Your task to perform on an android device: Open the Easy note app and Delete the note with the title Crossfit
Image 0: 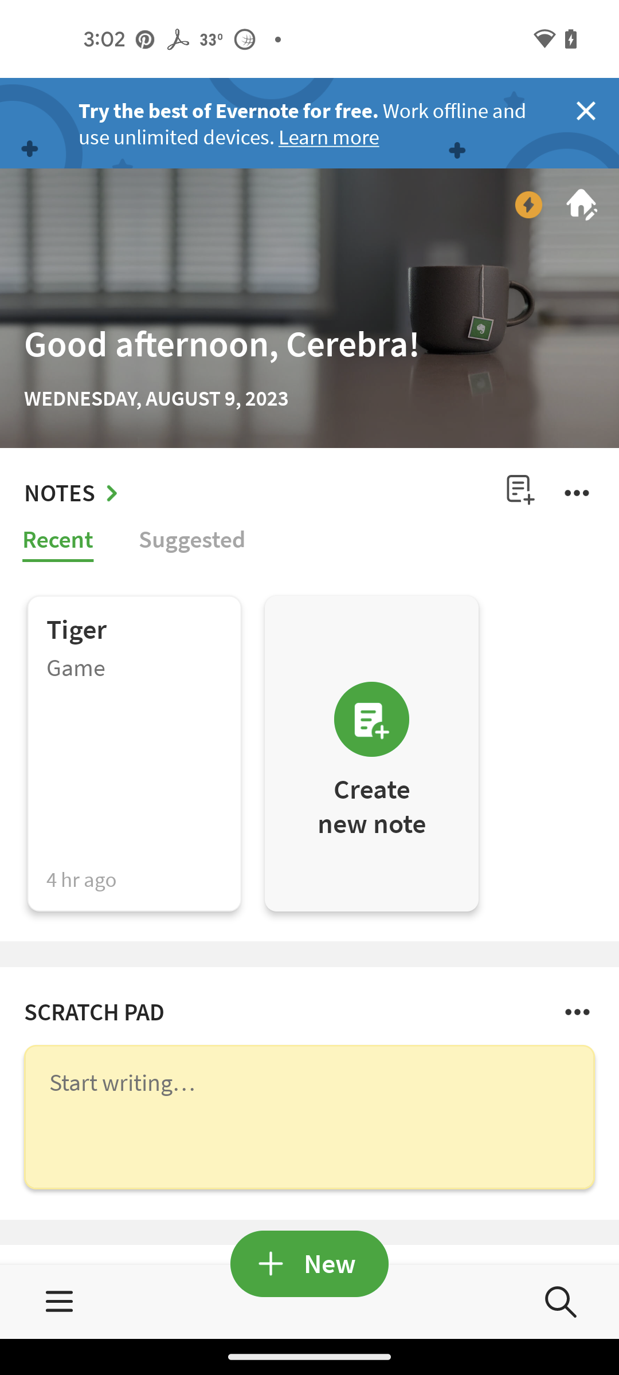
Open the Easy note app 
Step 0: open app "Easy Notes"
Image 1: 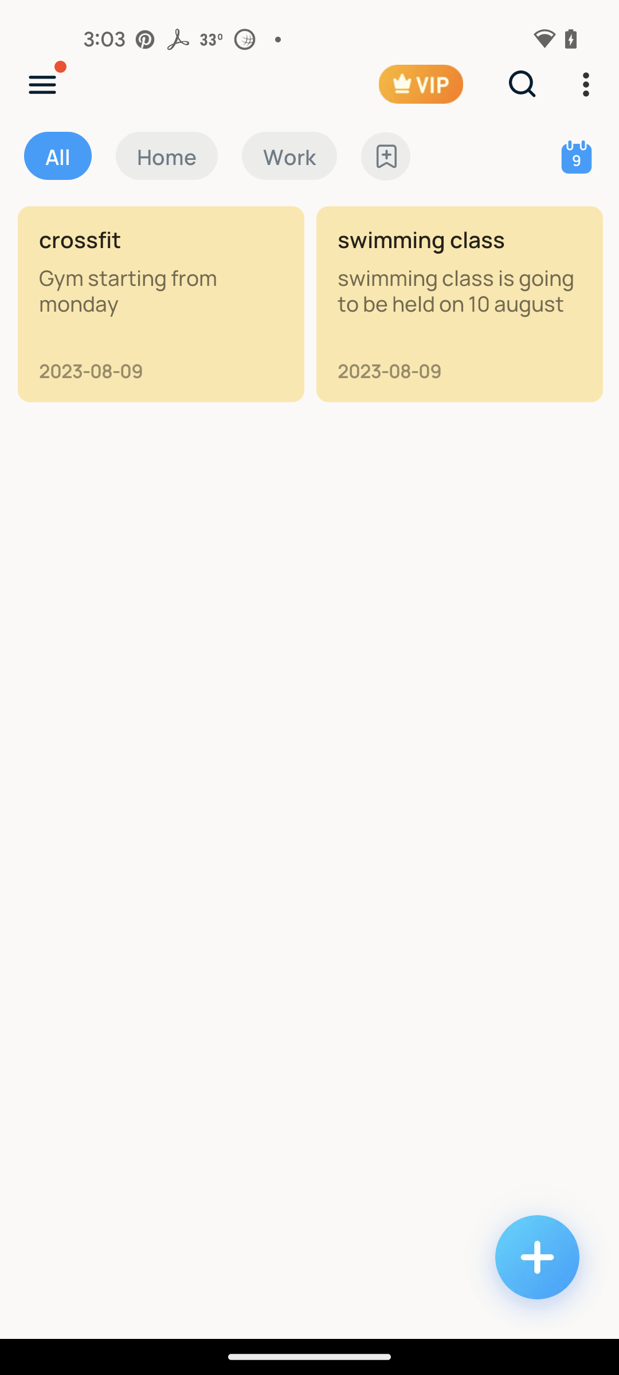
click on the crossfit note
Step 1: click (161, 238)
Image 2: 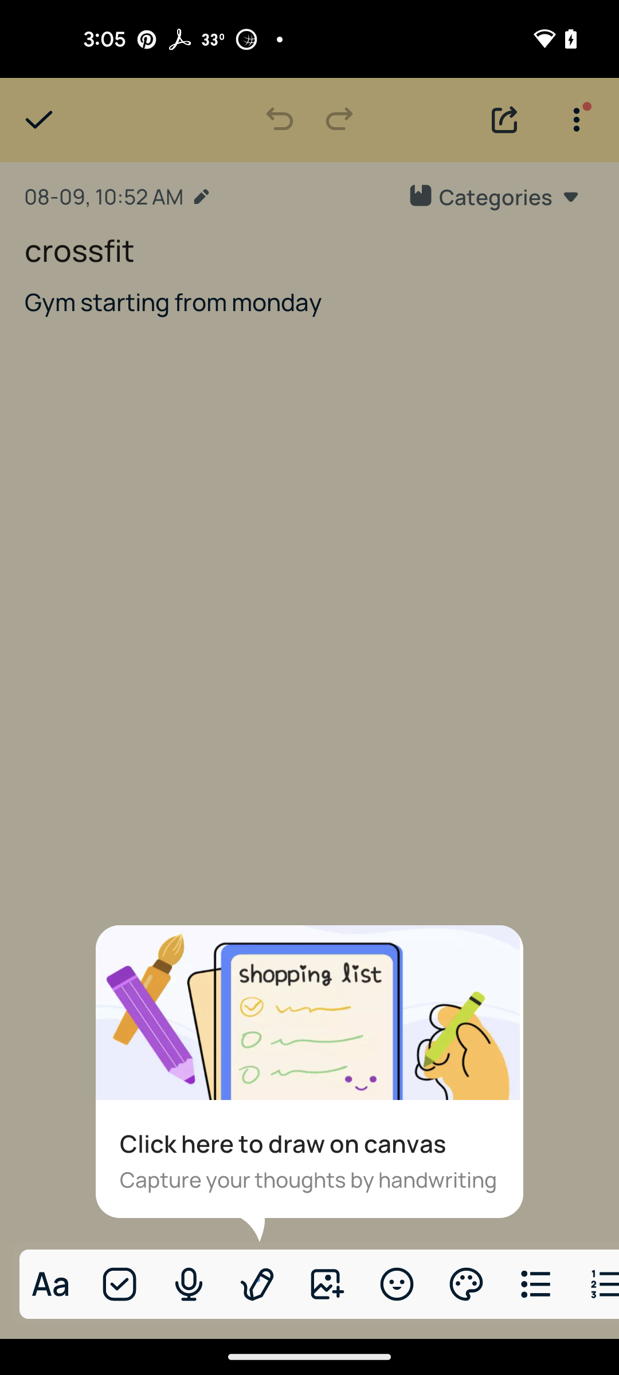
click on the screen
Step 2: click (309, 720)
Image 3: 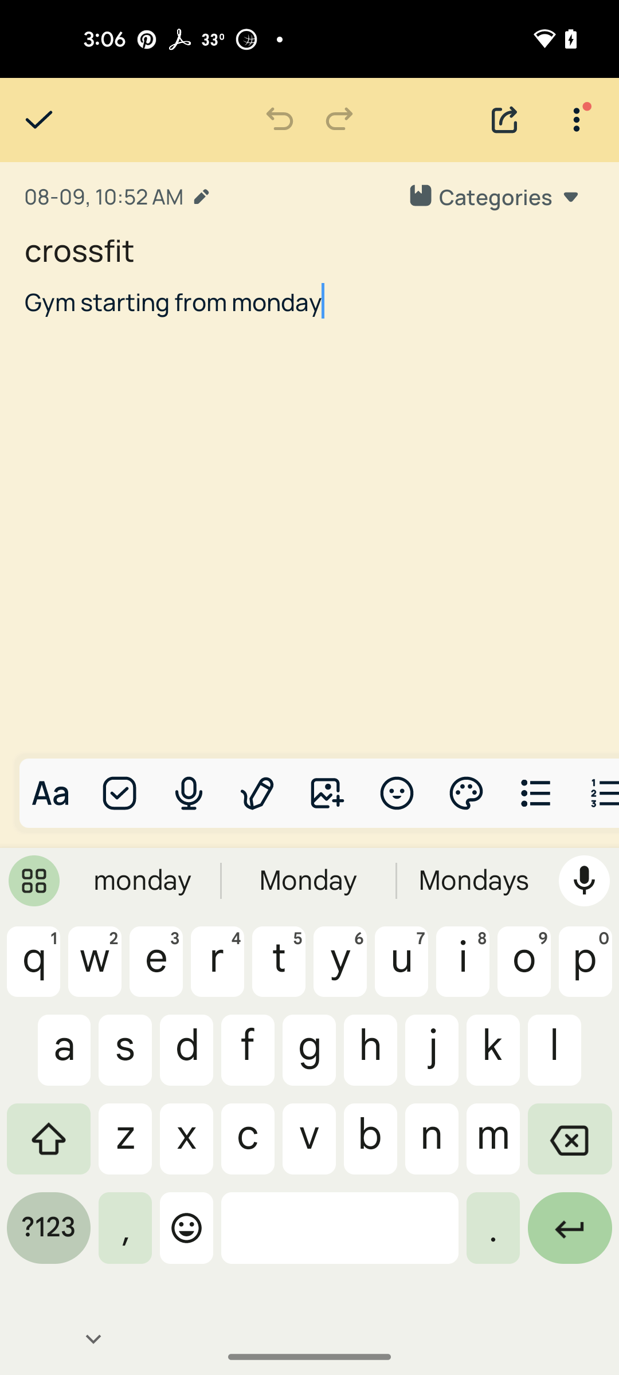
click on 3 dot icon
Step 3: click (576, 119)
Image 4: 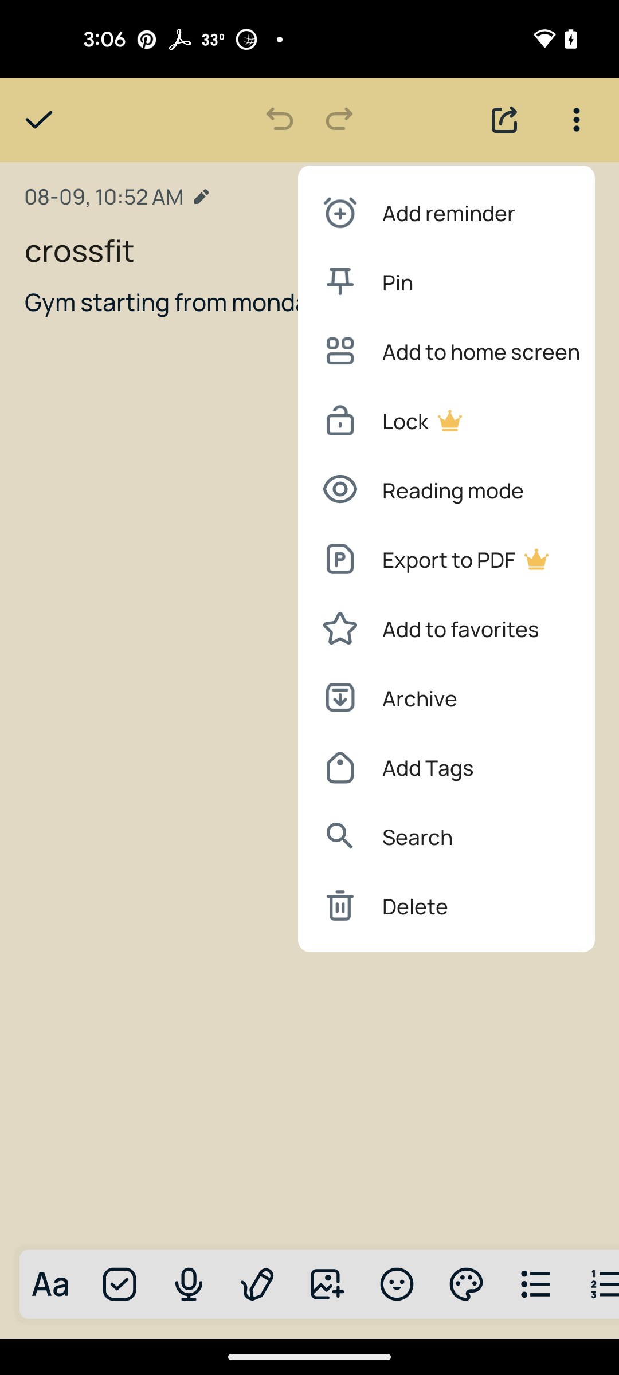
click on delete
Step 4: click (420, 905)
Image 5: 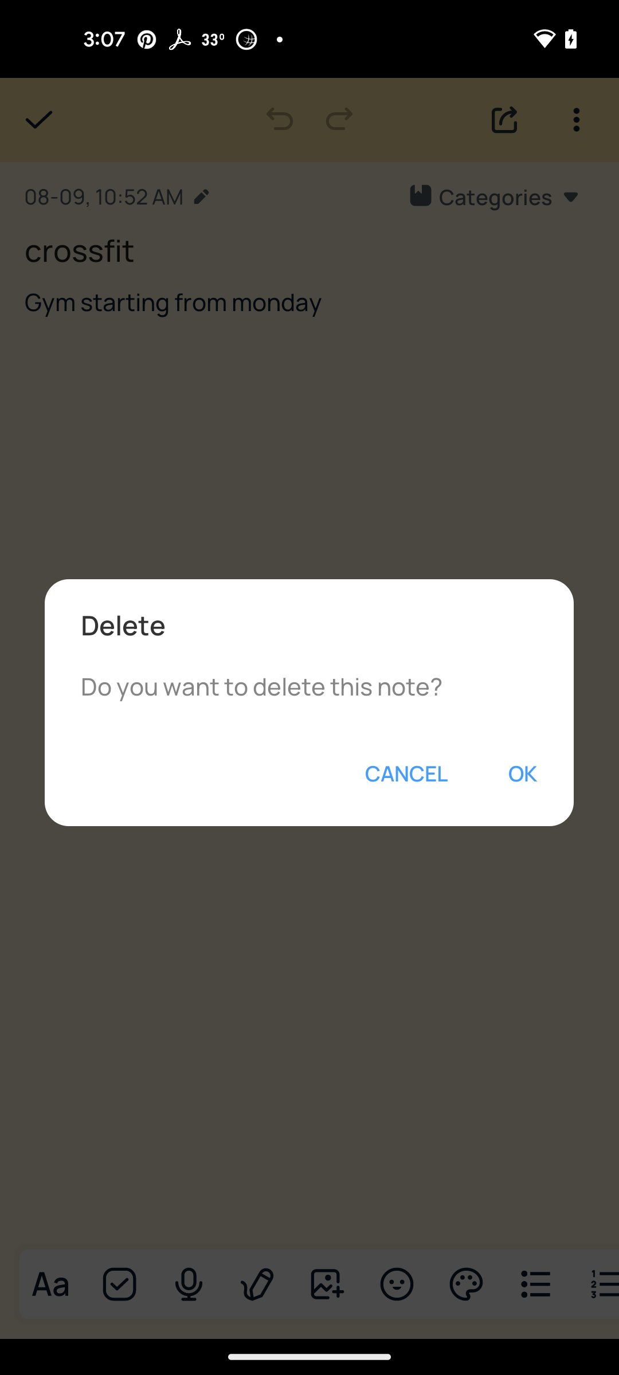
select OK
Step 5: click (523, 772)
Image 6: 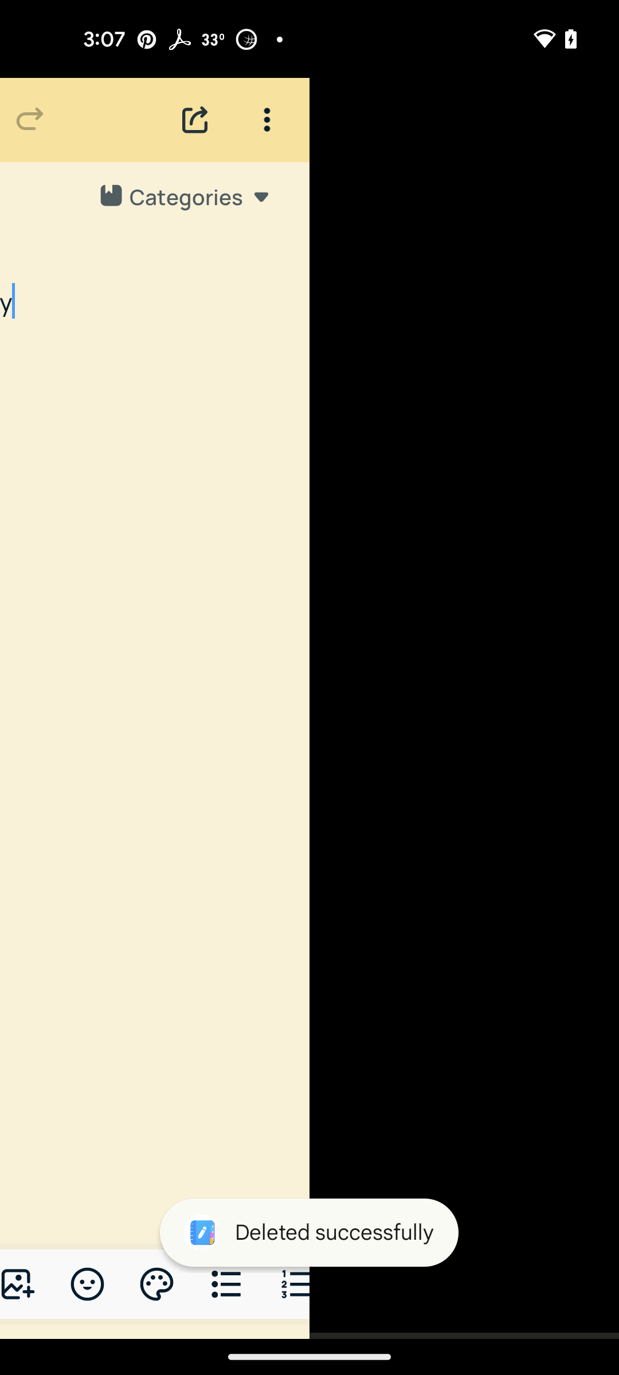
select OK
Step 6: wait